Your task to perform on an android device: I want to view the Denver weather history records on the AccuWeather App.
Image 0: 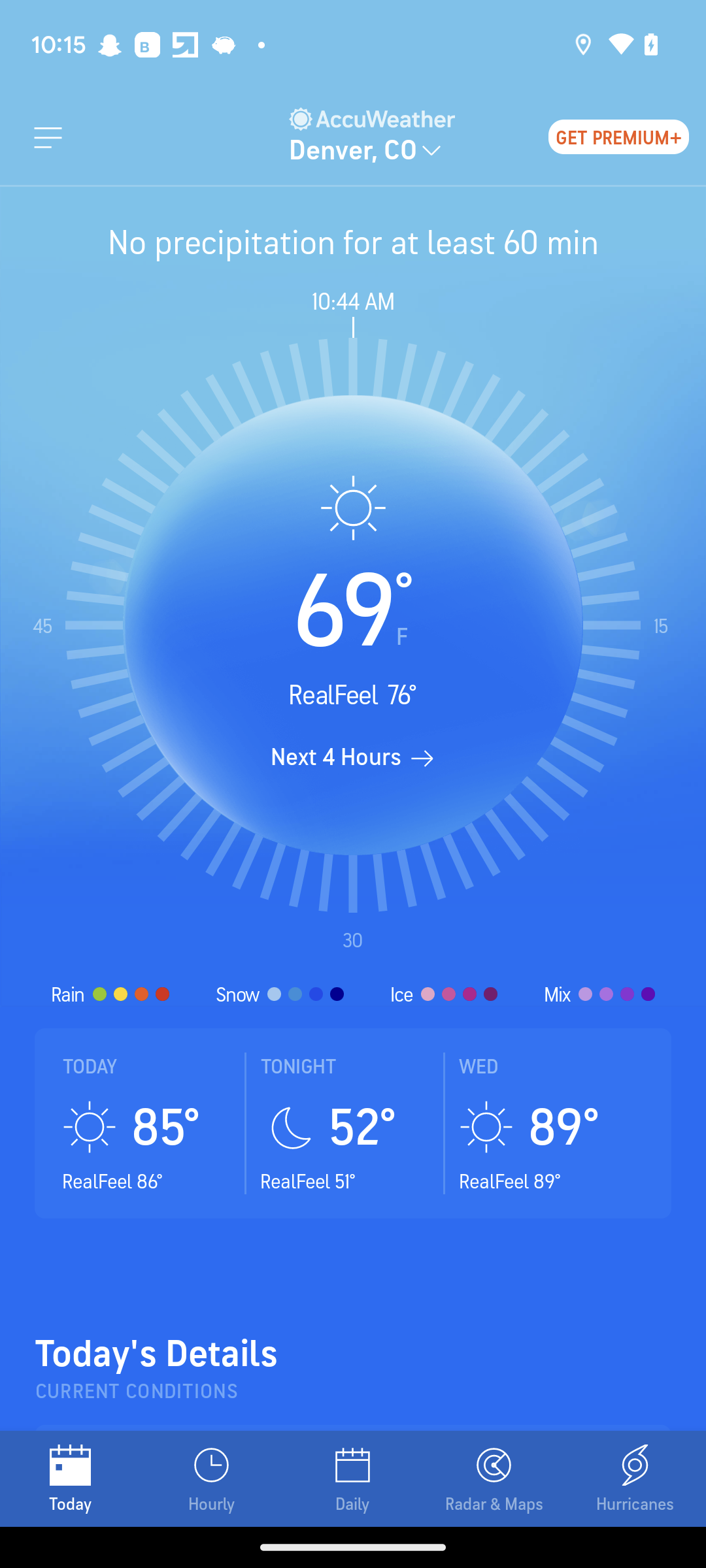
Swipe up for the history record.
Step 0: scroll down
Image 1: 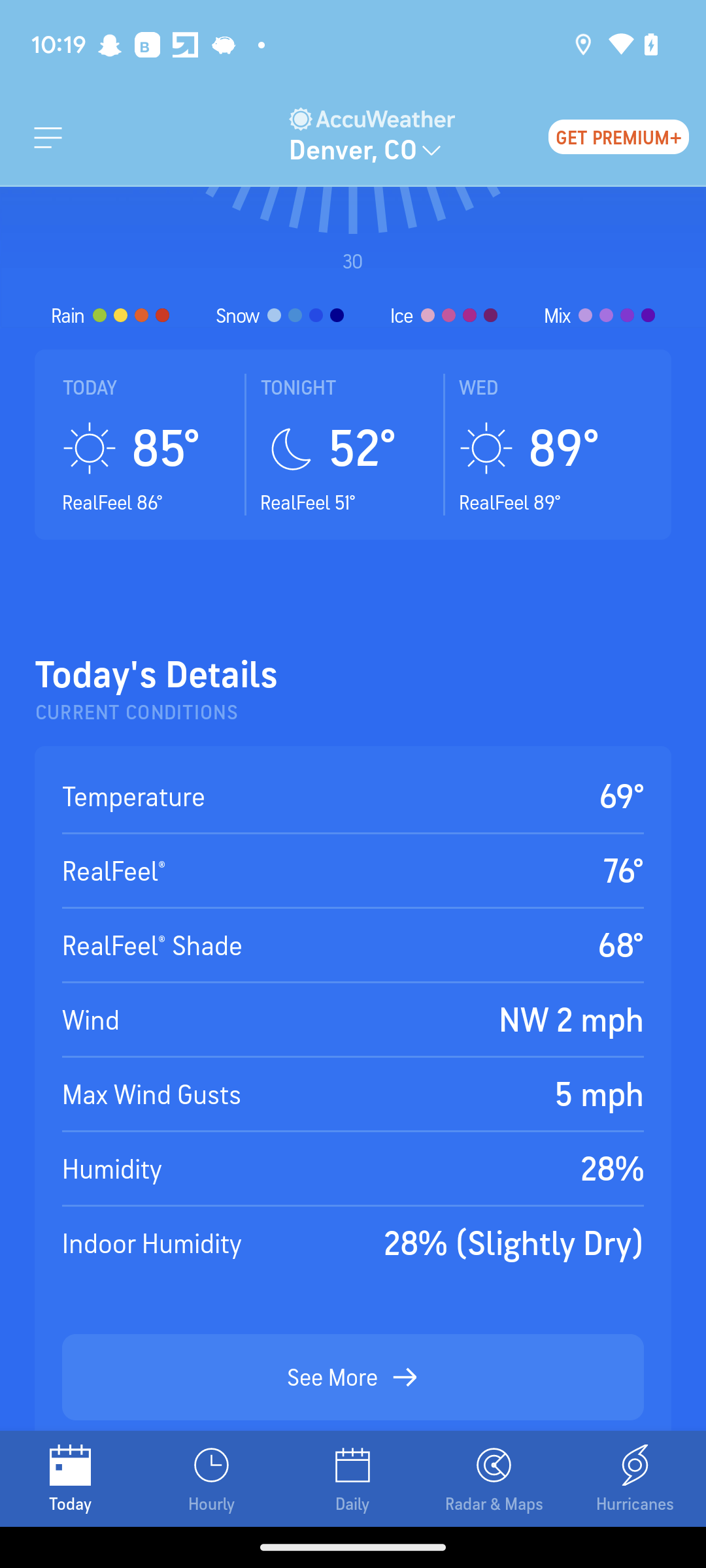
Click on the see more option.
Step 1: click (332, 1377)
Image 2: 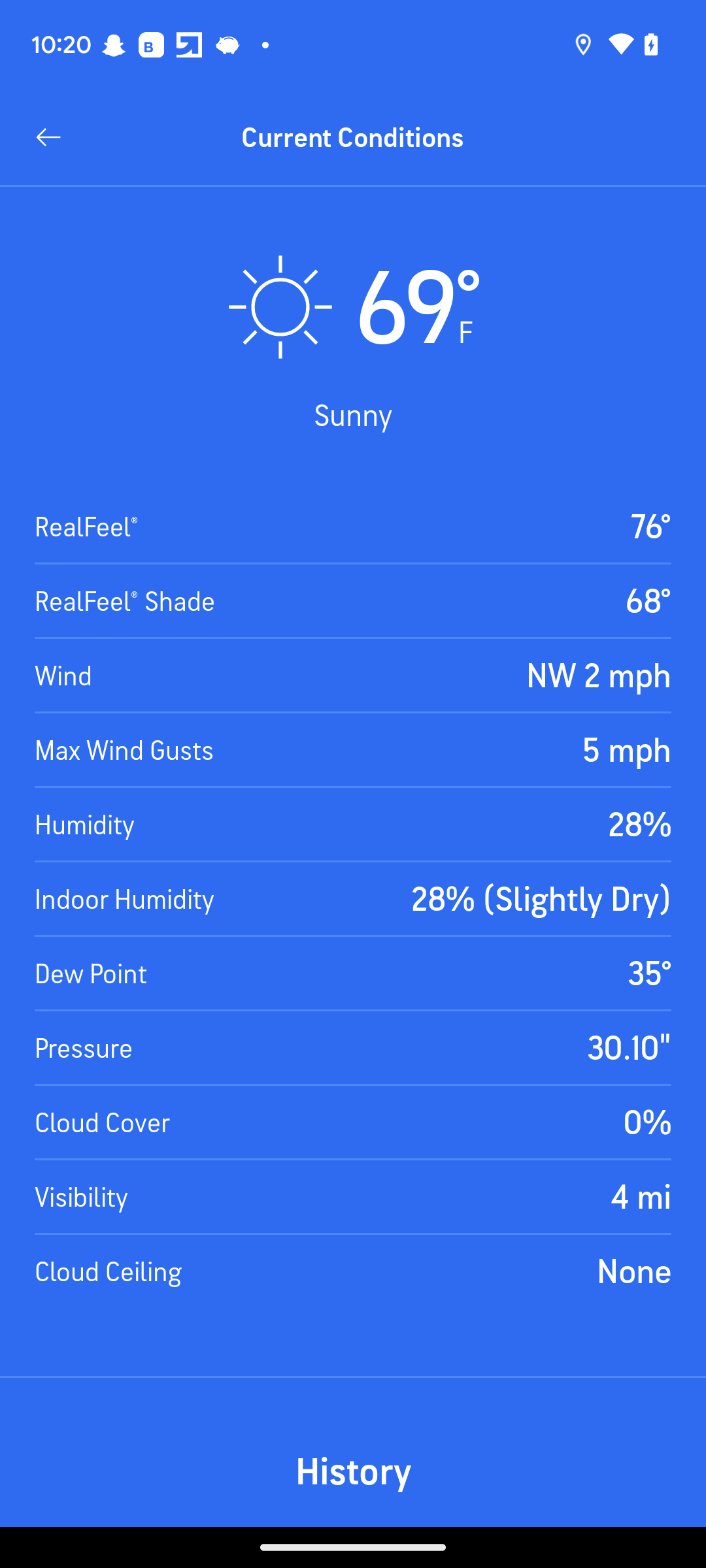
Swipe up for the history.
Step 2: scroll down